Your task to perform on an android device: I want to view the SOC 2011 Historical Shot: Das Boot by Jost Vacano video in my free time. It seems this is an interview video with the main character of my favorite movie, Das Boot.
Image 0: 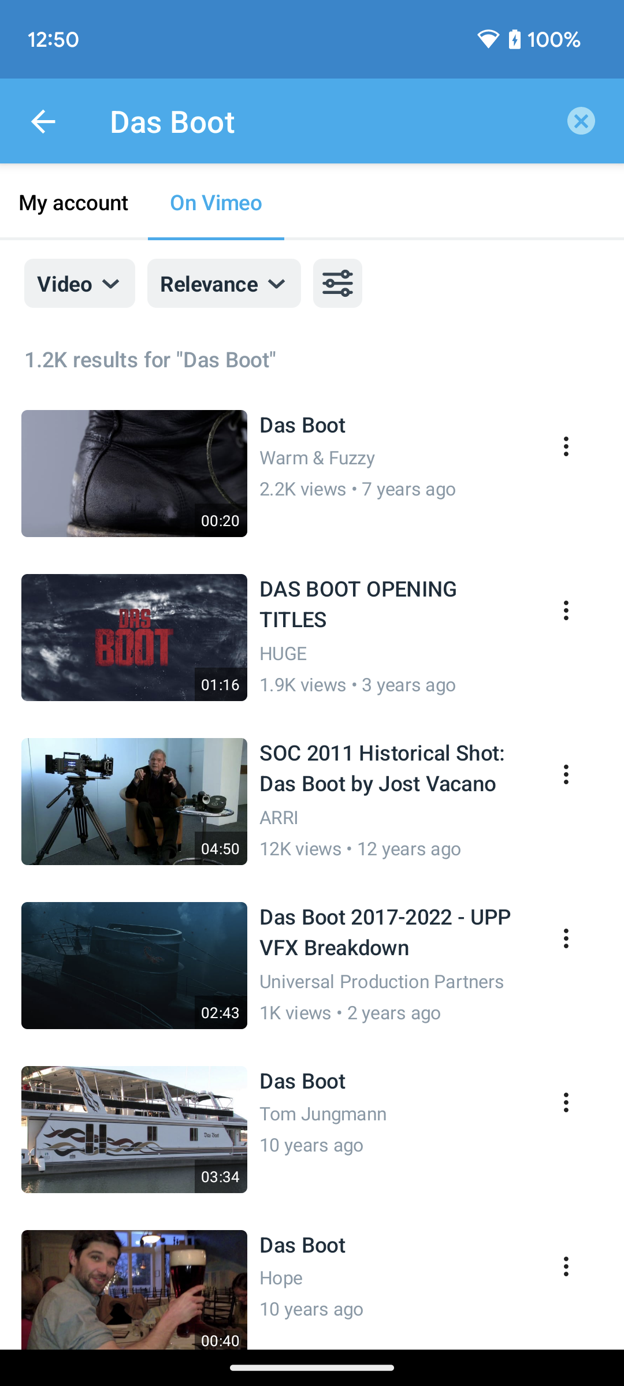
Click on the SOC 2011 Historical Shot: Das Boot by Jost Vacano to view the video.
Step 0: click (312, 801)
Image 1: 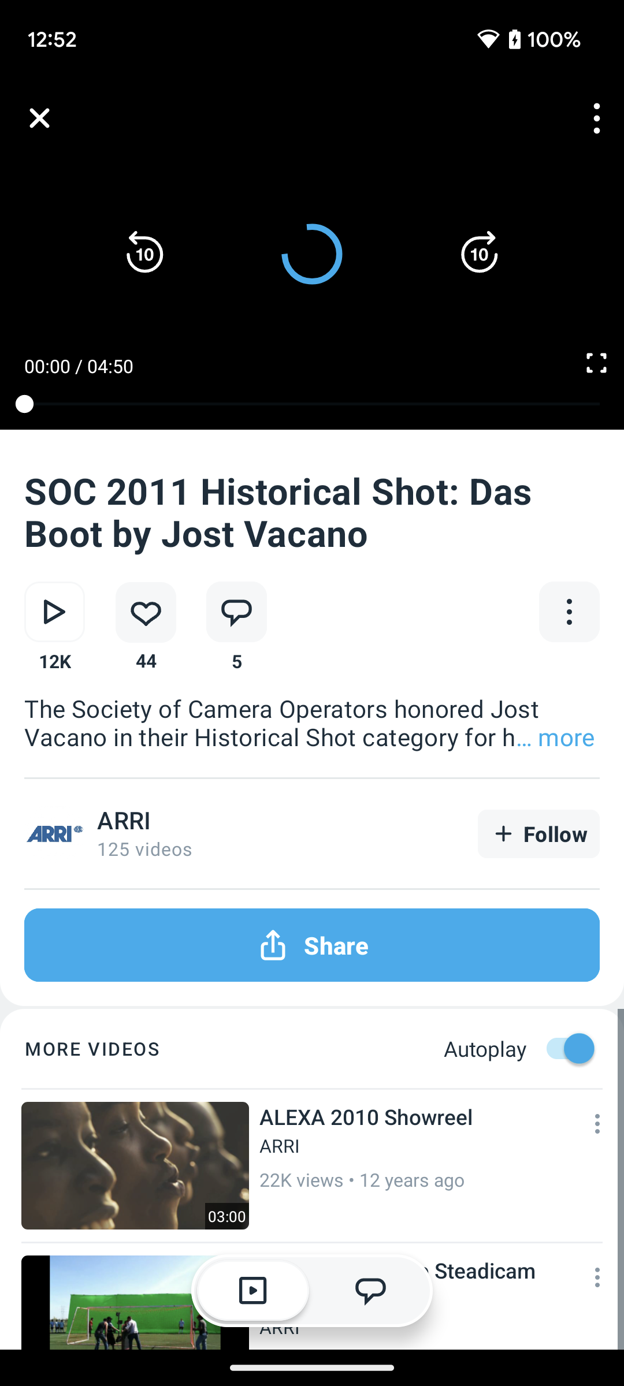
Click on the SOC 2011 Historical Shot: Das Boot by Jost Vacano to view the video.
Step 1: wait